Your task to perform on an android device: To locate the screwdrivers under the Screwdriver Sets category, use the USA Online Shopping app.
Image 0: 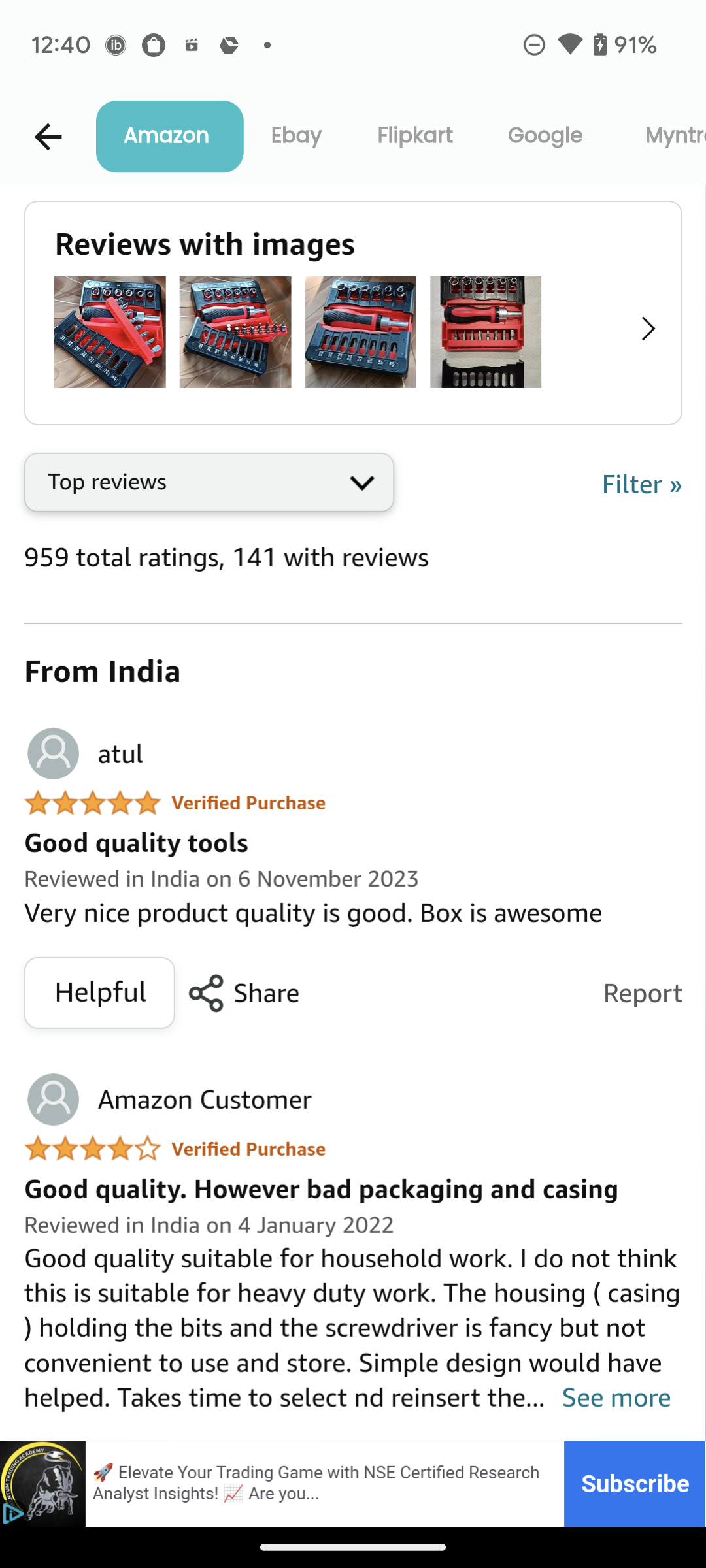
go back to the previous page
Step 0: press back button
Image 1: 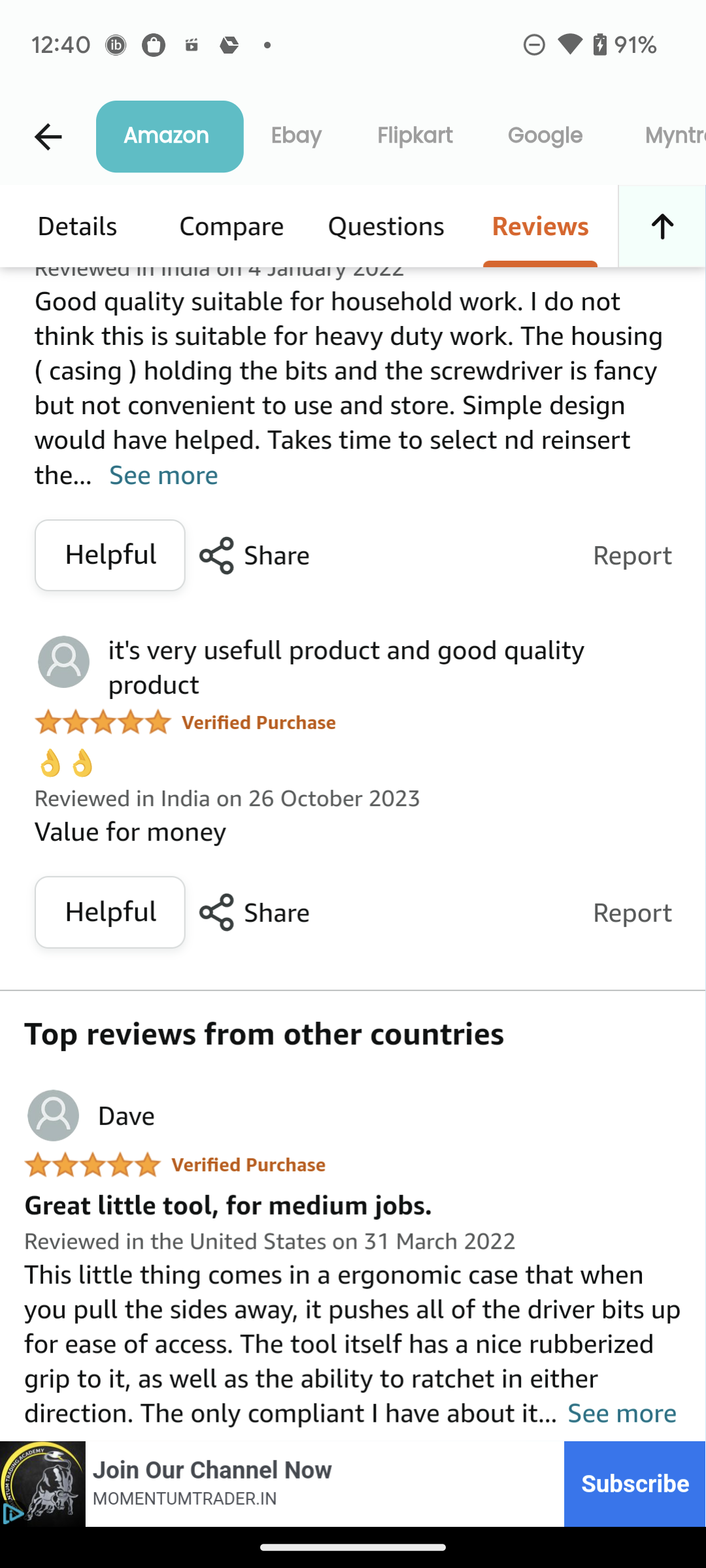
go back to the previous page
Step 1: press back button
Image 2: 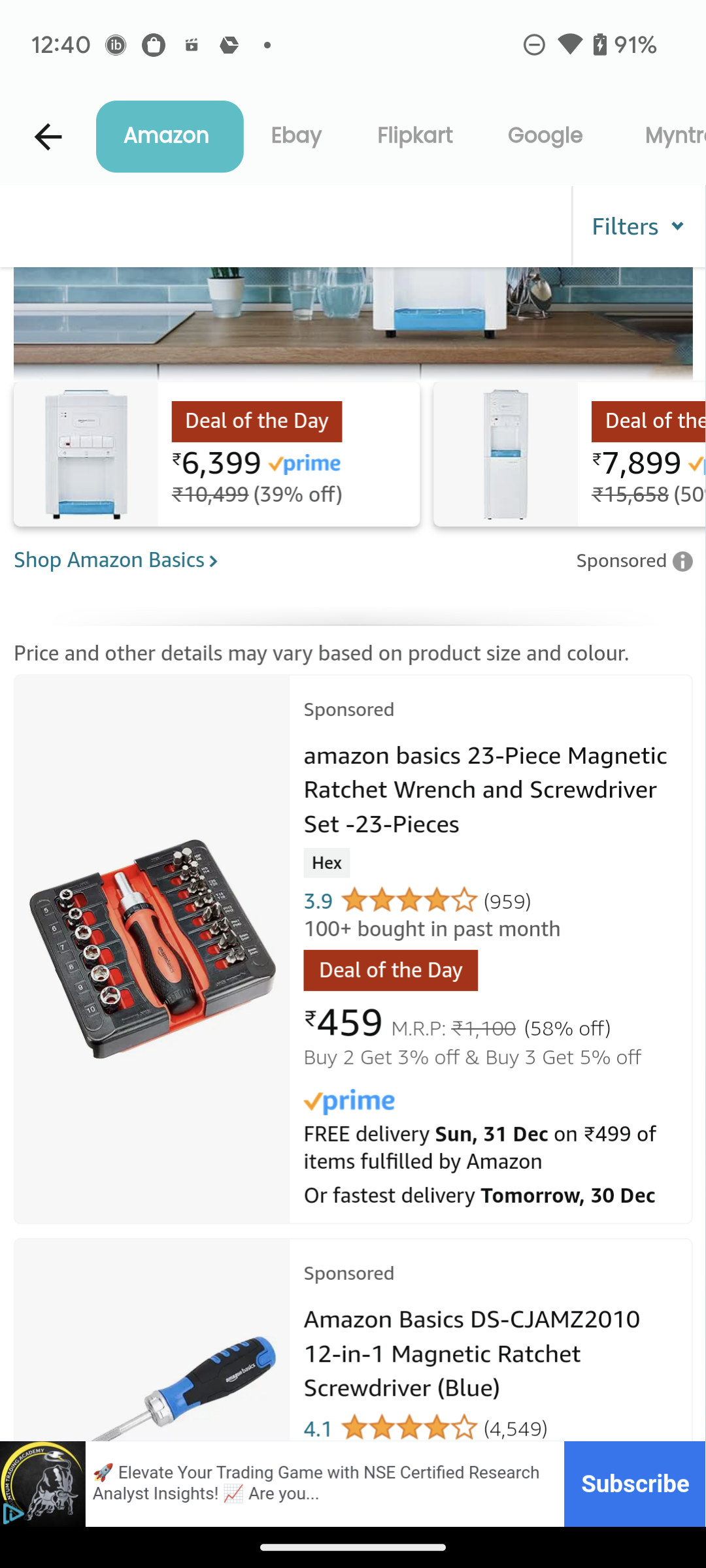
go back to the previous page
Step 2: wait
Image 3: 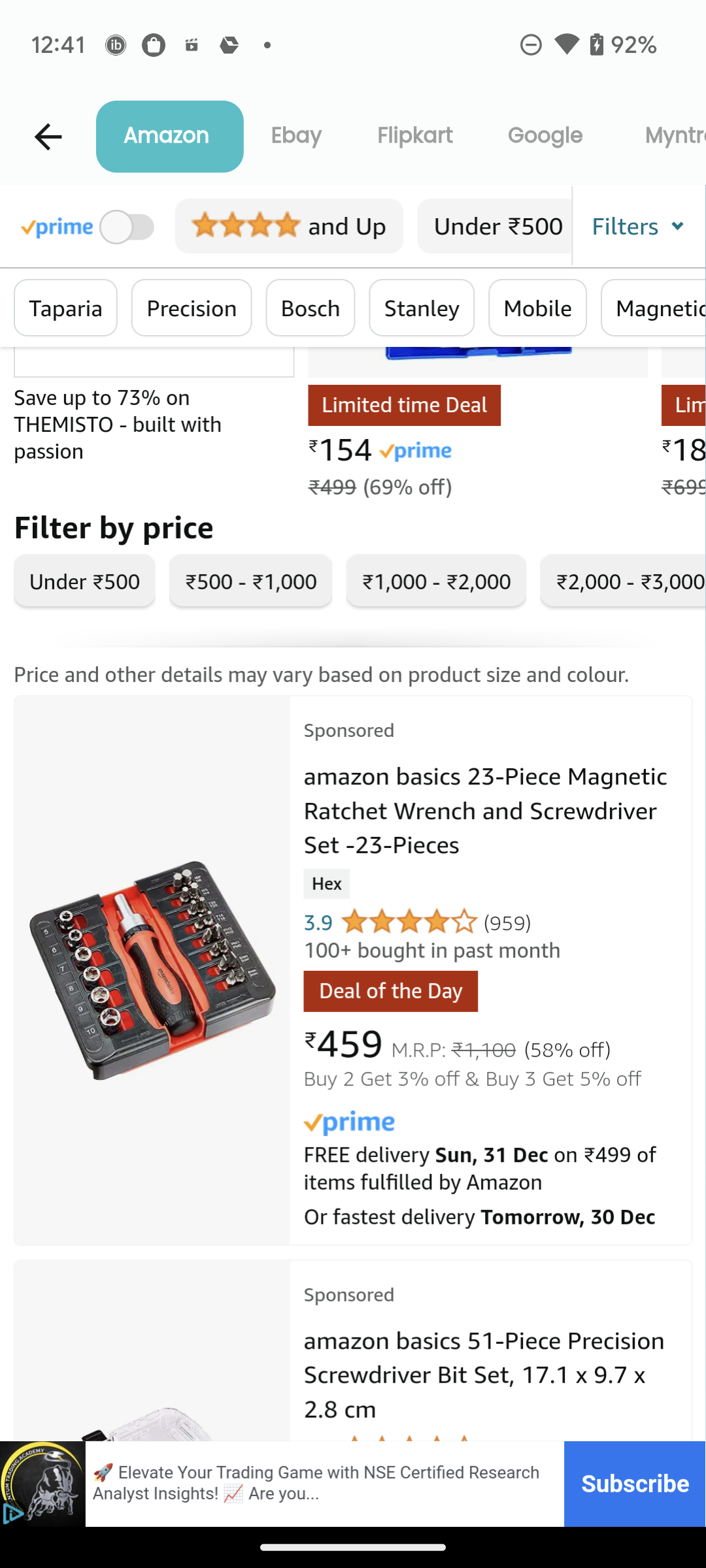
Click on the Filters option at the top of the screen
Step 3: click (687, 227)
Image 4: 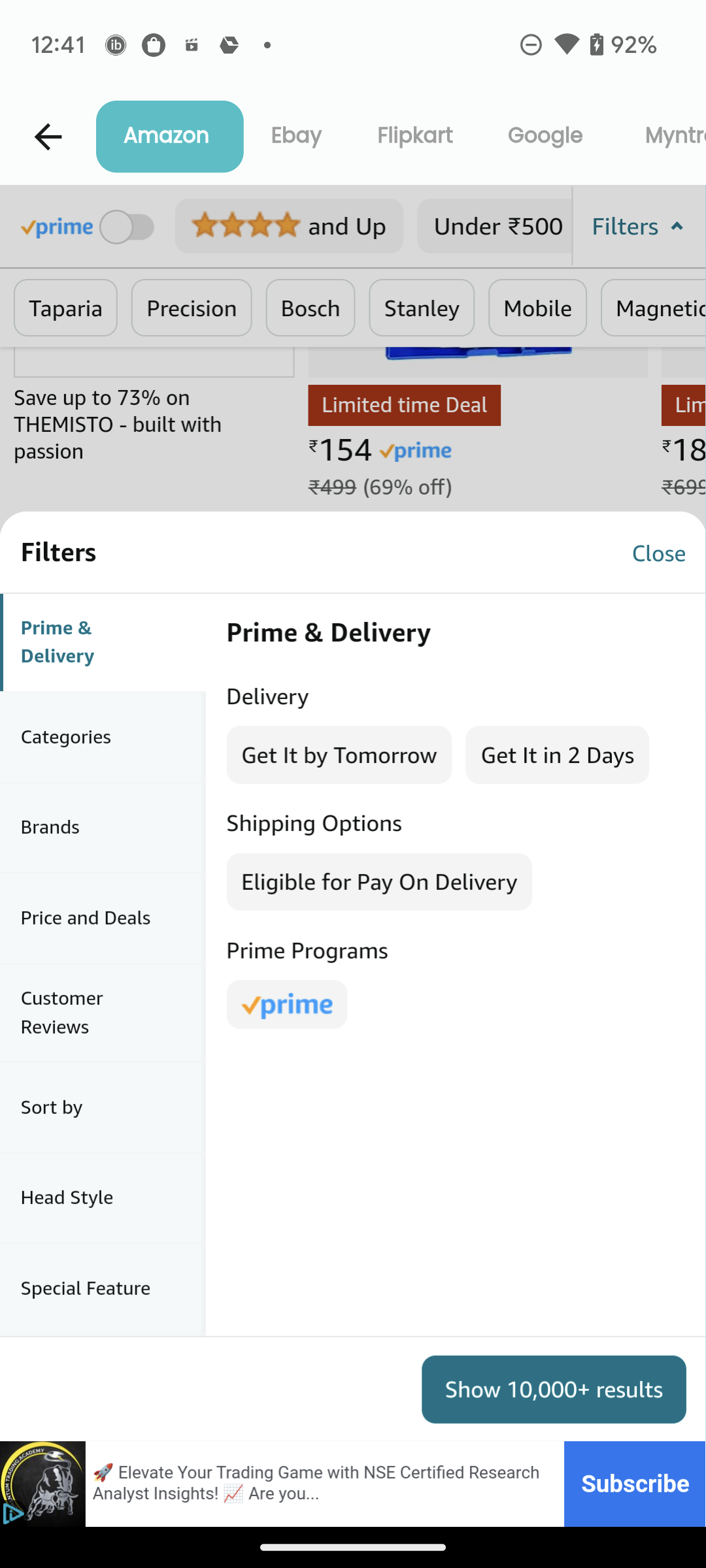
Click on Categories Filter
Step 4: click (103, 738)
Image 5: 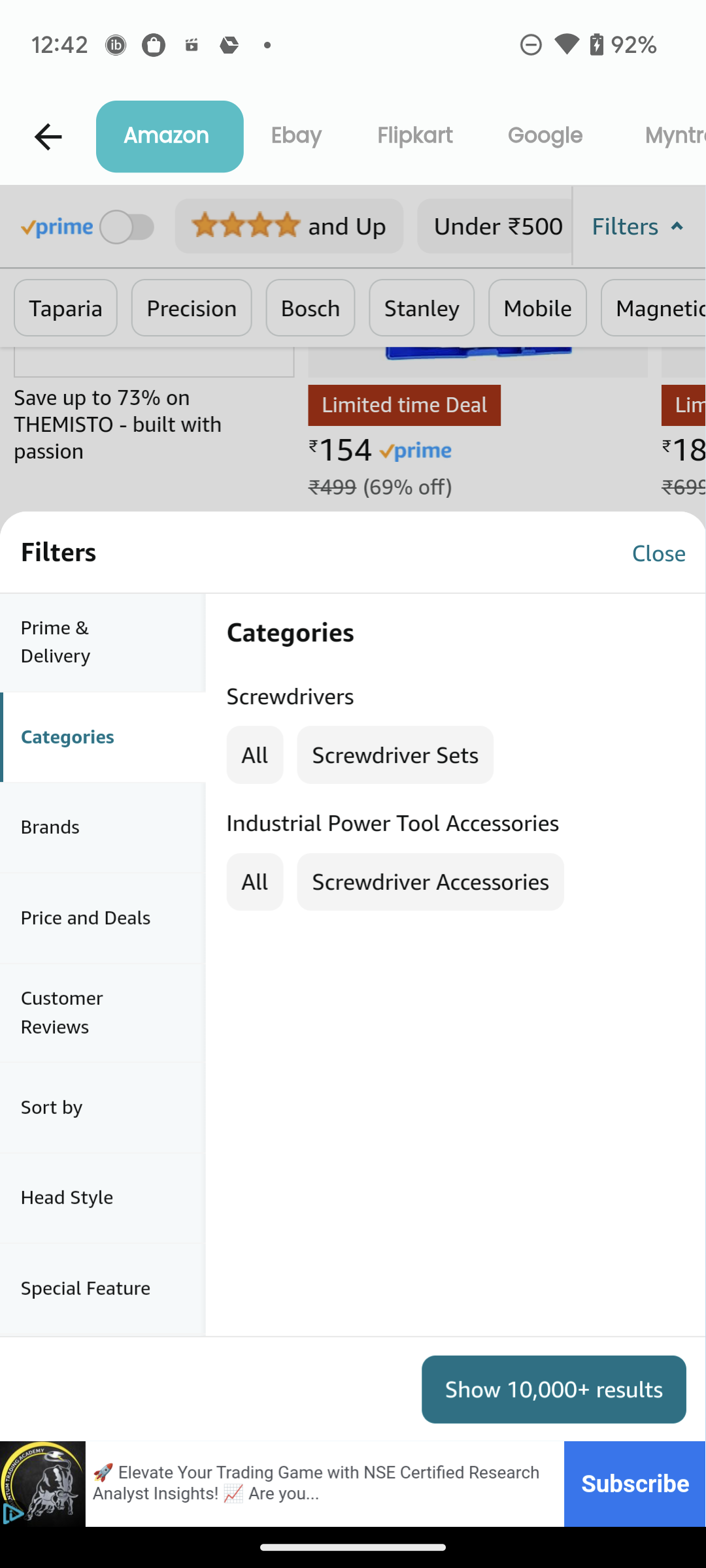
Click on Screwdriver Sets
Step 5: click (395, 755)
Image 6: 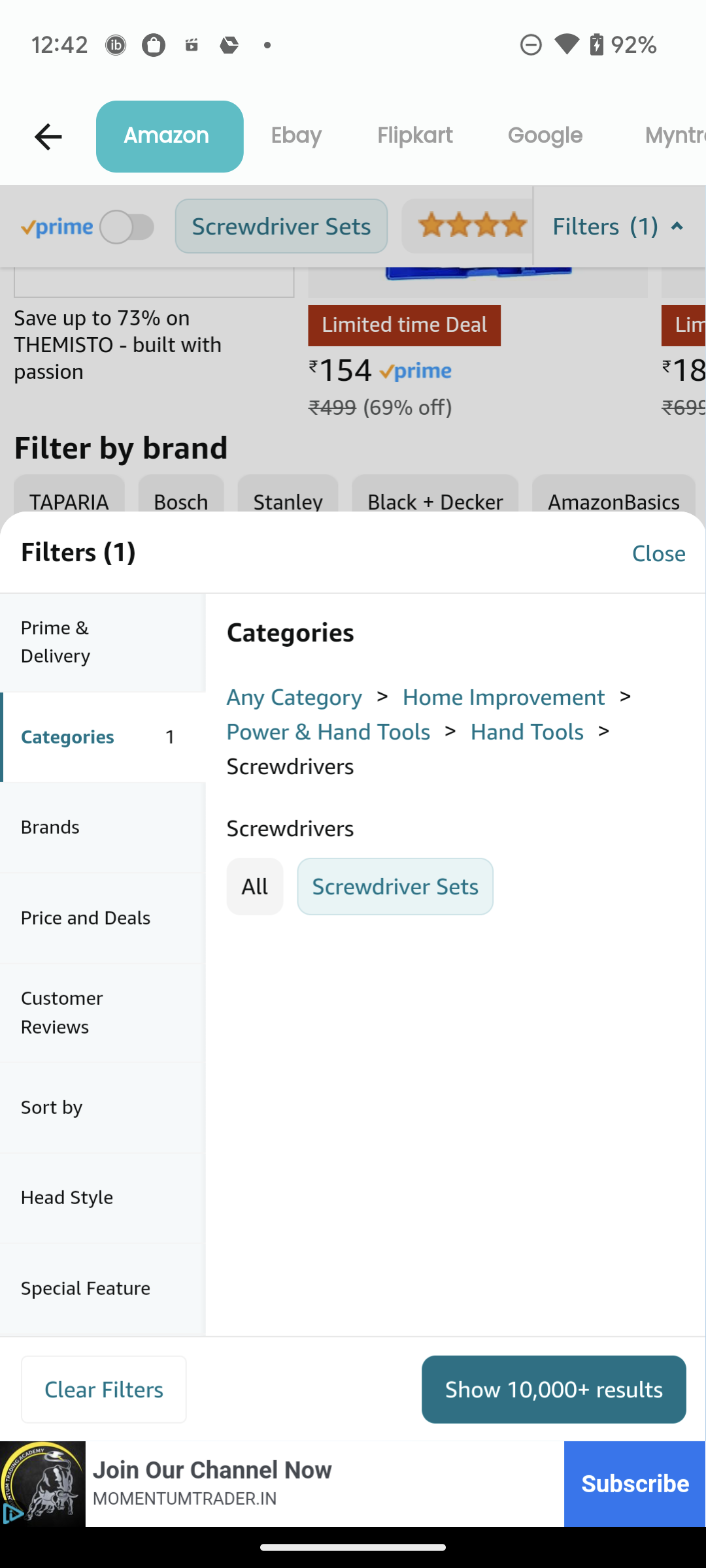
Click on Show 10,000+ results at the bottom right corner of the screen
Step 6: click (554, 1389)